Your task to perform on an android device: On the ZARA app, show me shoes of white color.
Image 0: 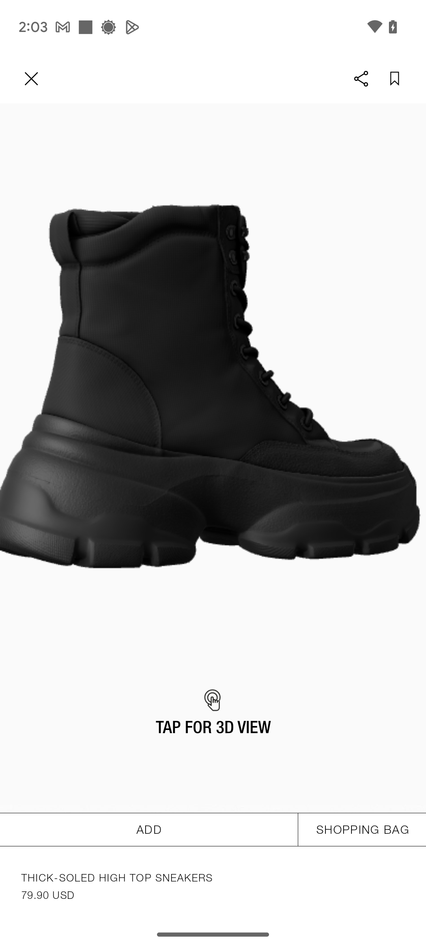
Go back to the the search result screen.
Step 0: press back button
Image 1: 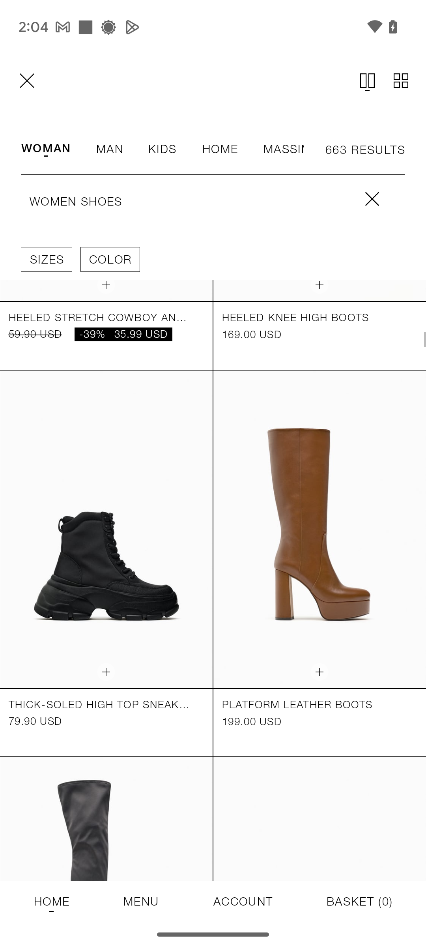
Click on the color filter below the search bar.
Step 1: click (110, 259)
Image 2: 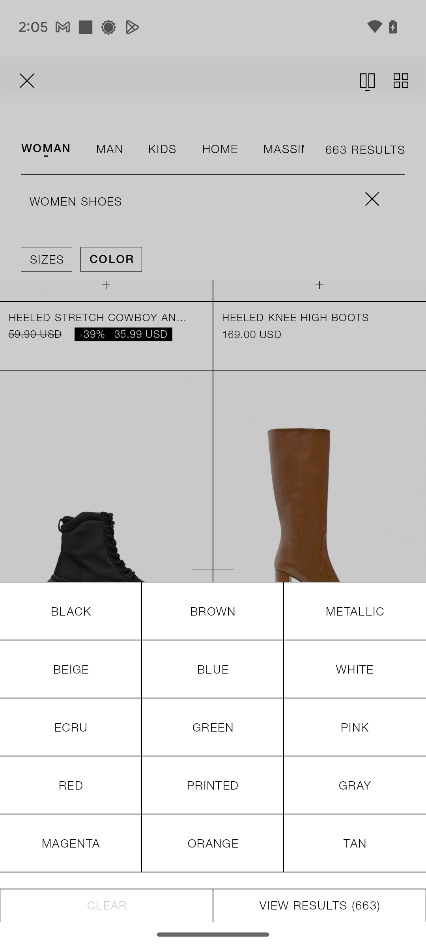
Select white.
Step 2: click (355, 669)
Image 3: 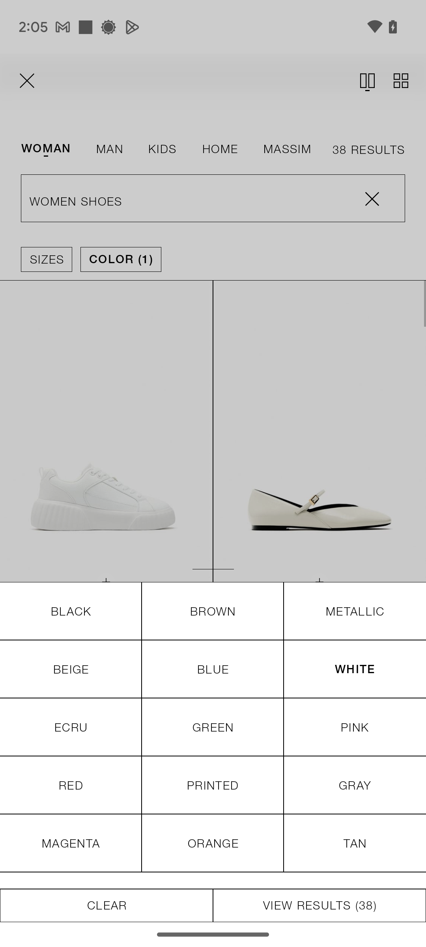
Click on VIEW RESULTS at the bottom-right of the screen.
Step 3: click (319, 906)